Your task to perform on an android device: I would like to use the show app to add the first vedio from vedios section to the third slide of the presentation
Image 0: 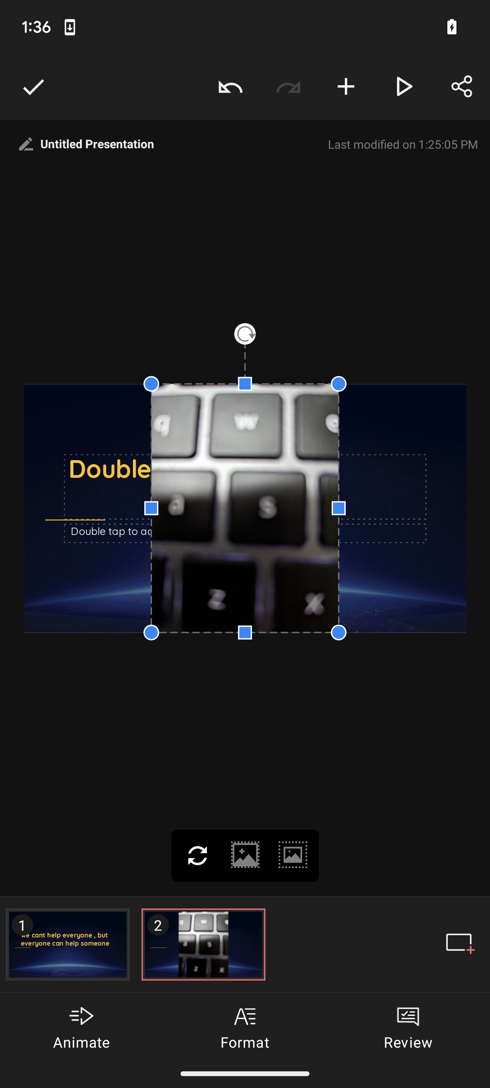
click on the plus icon ( add on) at the lower right corner of the page to add new slide 
Step 0: click (460, 944)
Image 1: 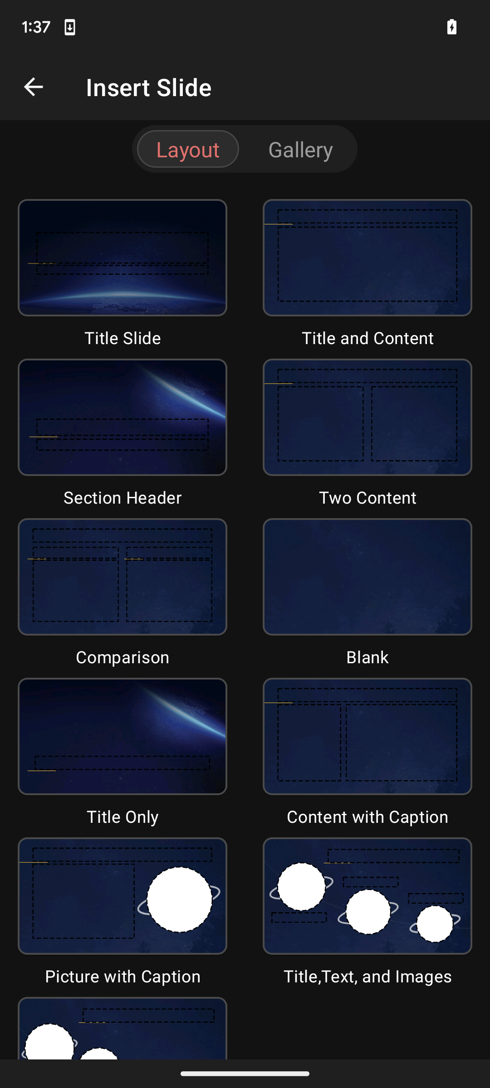
click on the first option ( title slide ) at the screen to add new slide 
Step 1: click (56, 237)
Image 2: 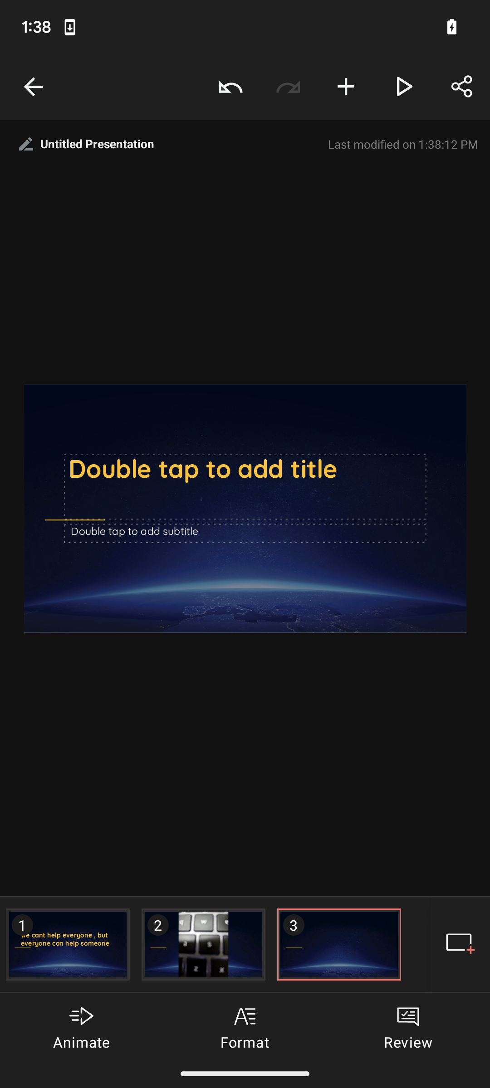
click on the plus icon ( add) at the top of the page to insert video in the slide 
Step 2: click (346, 87)
Image 4: 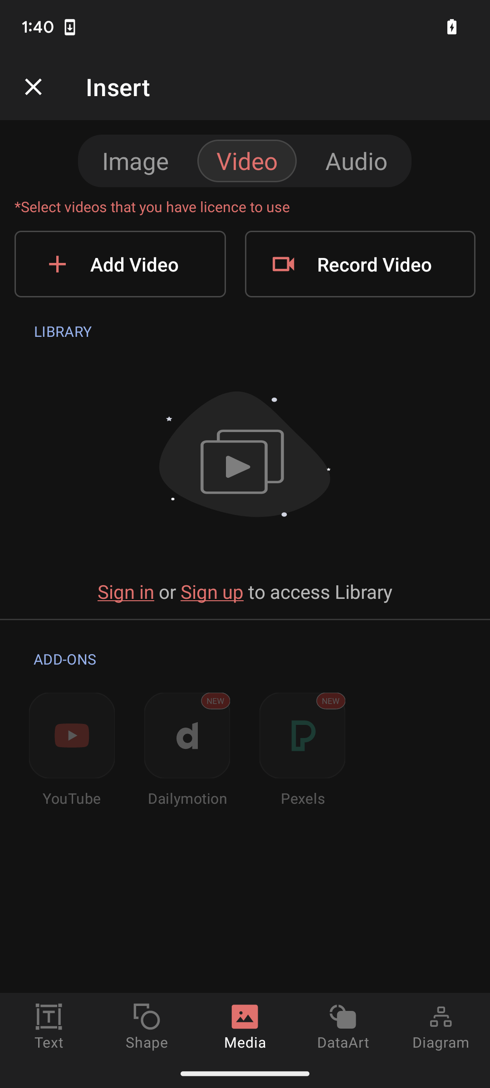
click on add video button at upper left side of the page to insert video in the slide 
Step 4: click (120, 264)
Image 5: 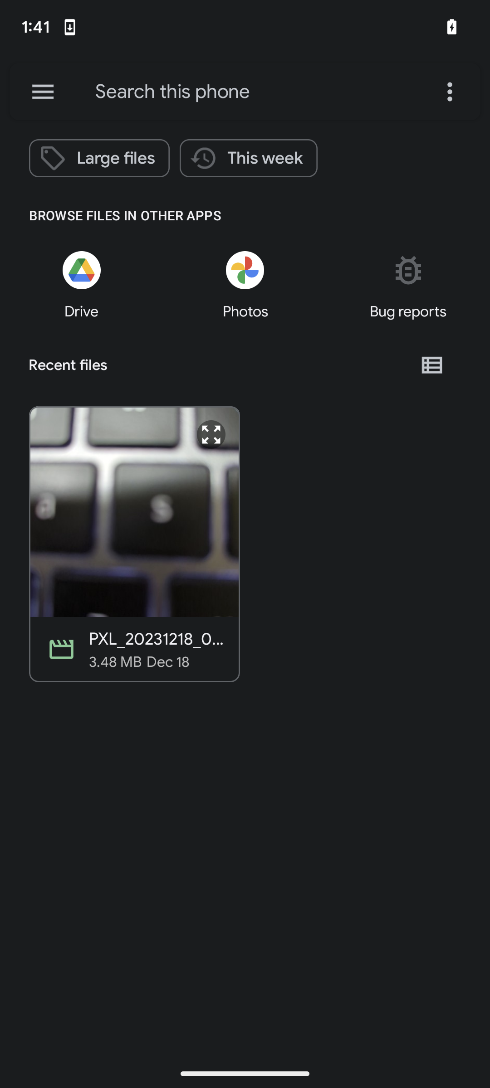
choose first option available at the screen under recent files 
Step 5: click (109, 470)